Your task to perform on an android device: Open the sidechef app and view the recipe for Affogato
Image 0: 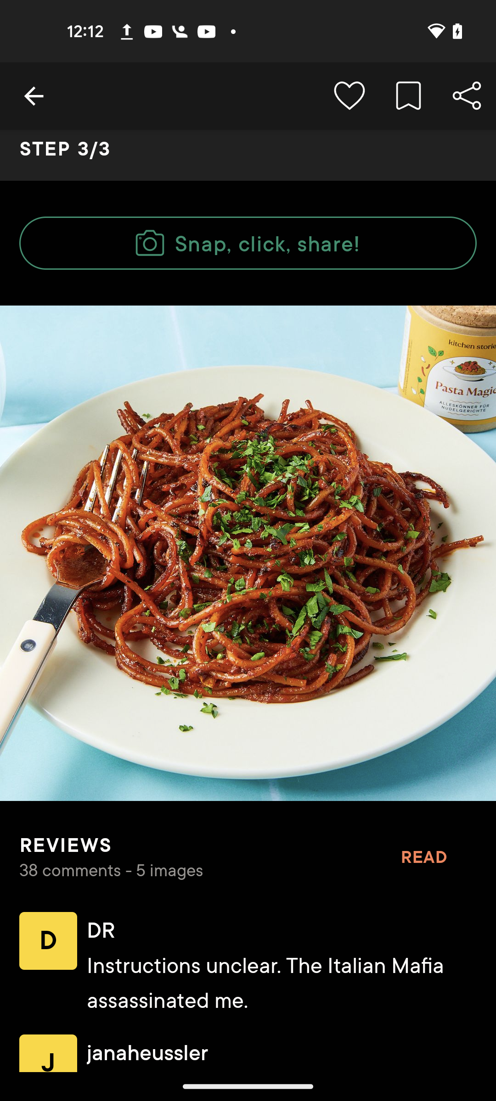
open sidechef app
Step 0: open app "SideChef"
Image 1: 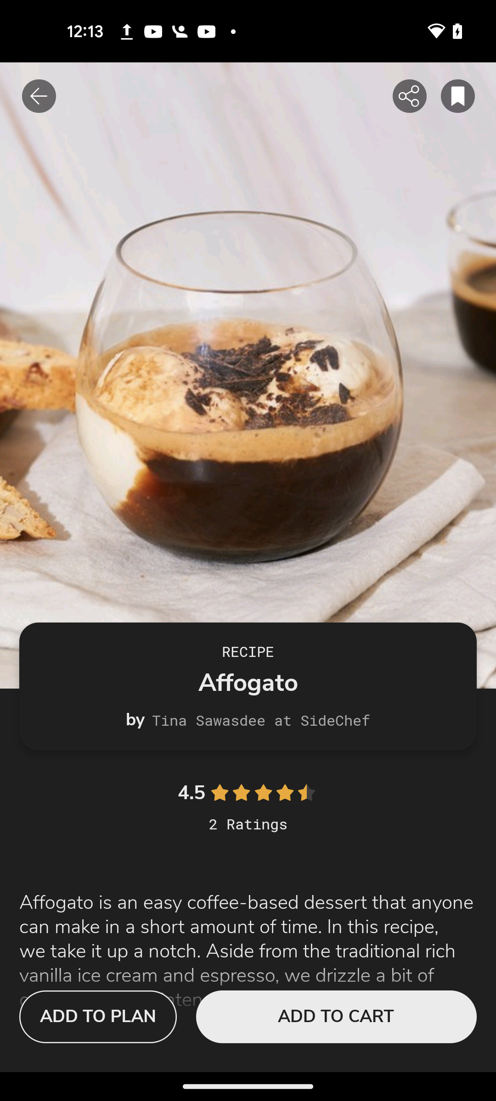
Swipe up to view the recipe for Affogato
Step 1: scroll down
Image 2: 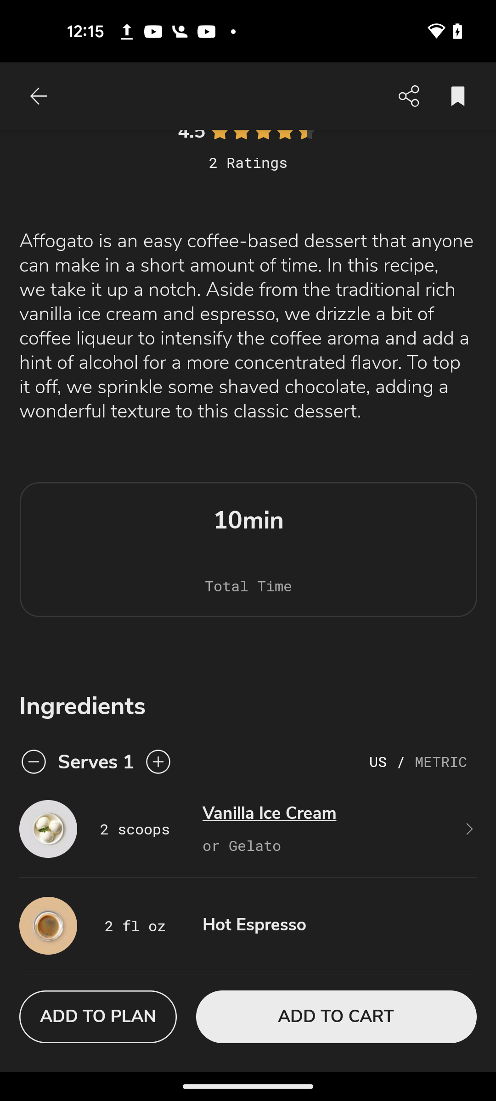
Swipe up to view the recipe for Affogato
Step 2: scroll down
Image 3: 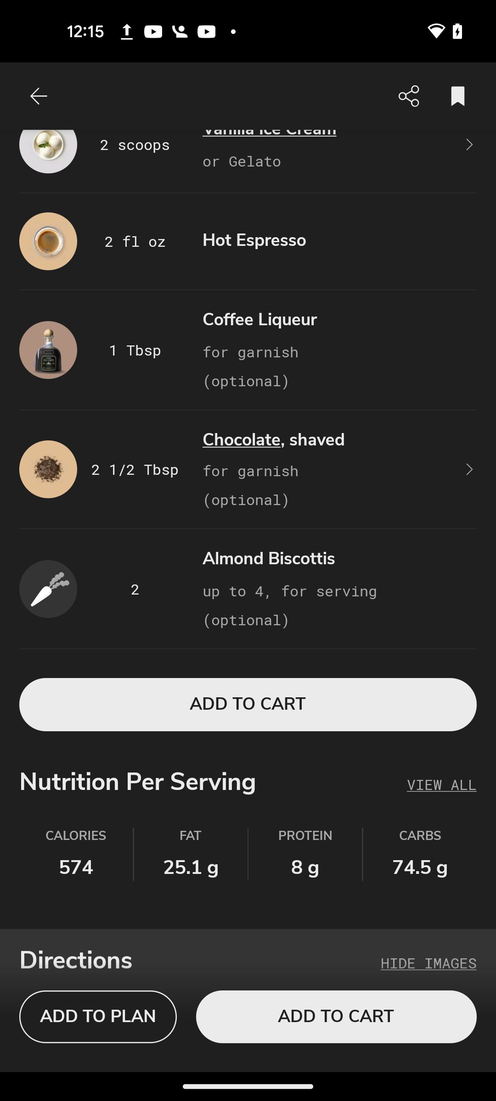
Swipe up to view the recipe for Affogato
Step 3: scroll down
Image 4: 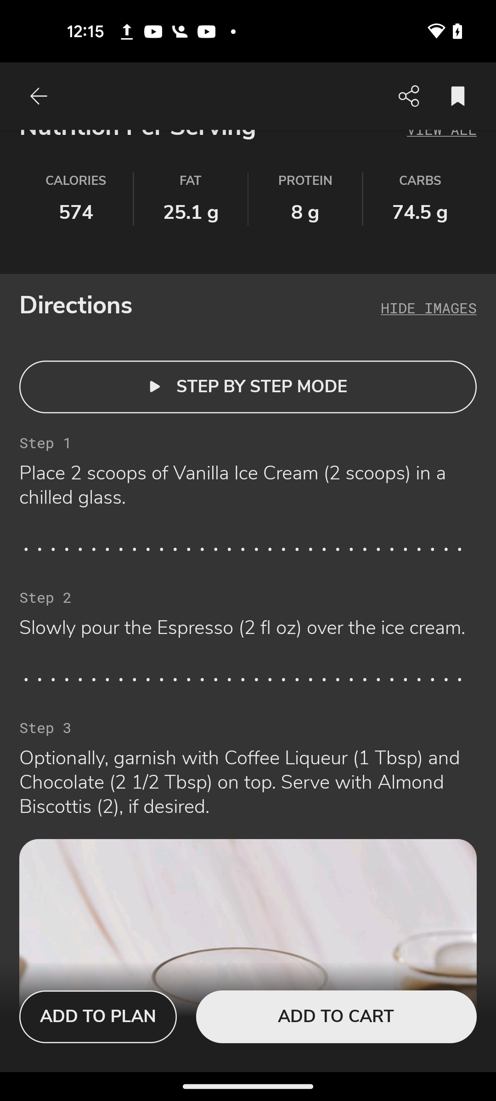
Swipe up to view the recipe for Affogato
Step 4: scroll down